Your task to perform on an android device: My wife is singing a song and I want to record her voice, so start recording her voice in the Easy Voice Recorder app.
Image 0: 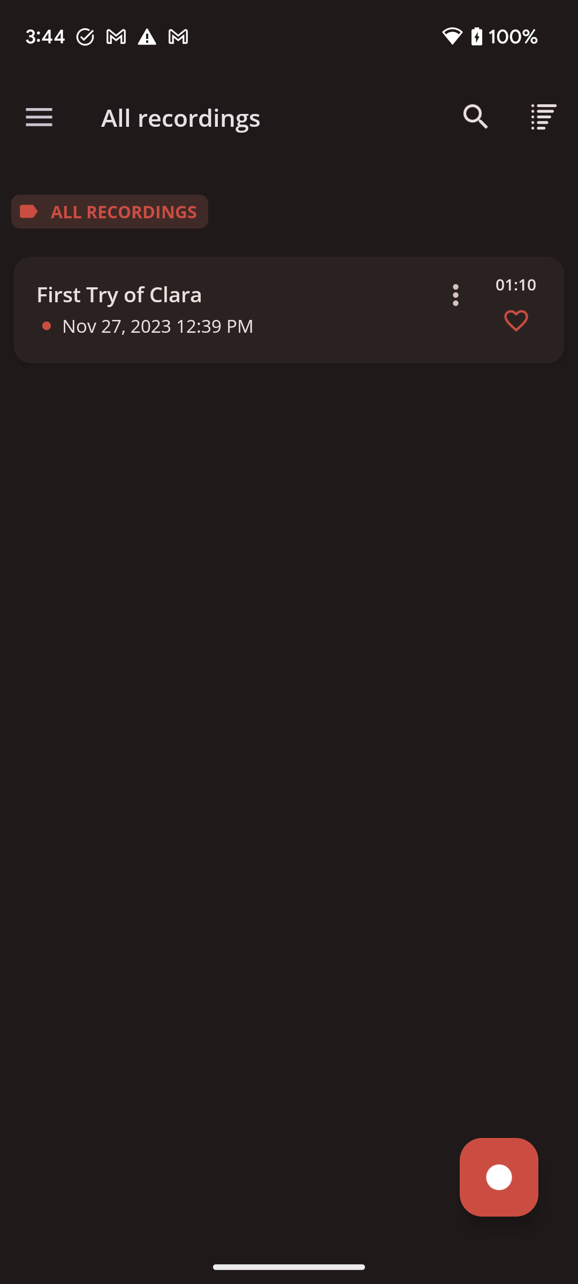
Open the Easy Voice Recorder app.
Step 0: open app "Easy Voice Recorder"
Image 1: 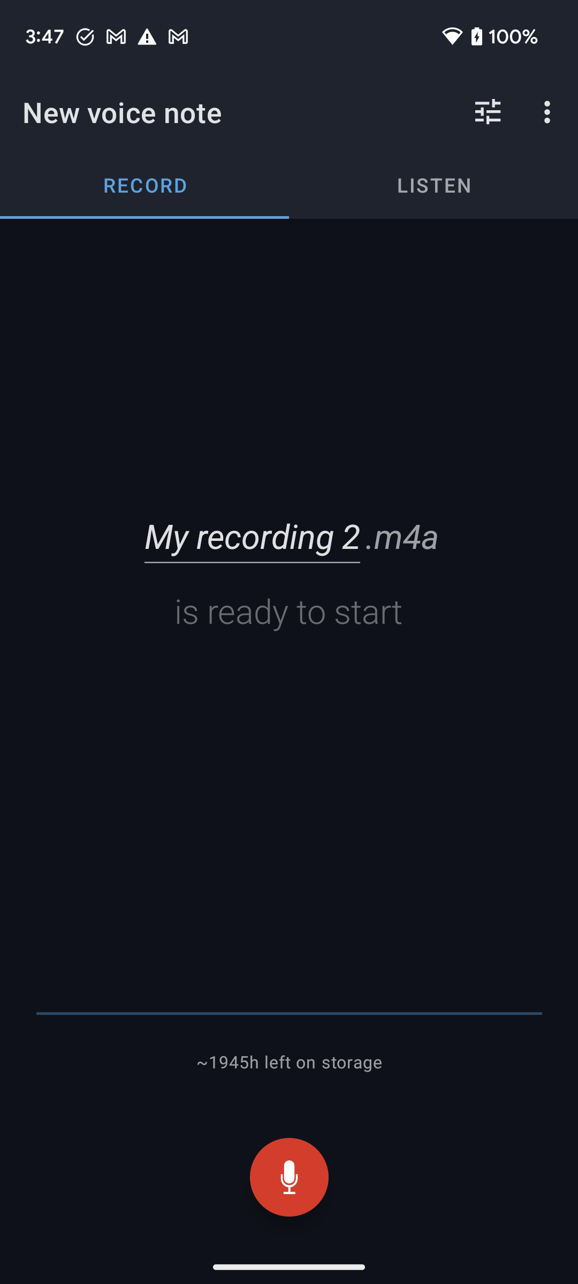
Click on the record button icon at the bottom of the screen to start recording my wife's voice
Step 1: click (289, 1177)